Your task to perform on an android device: Open the wordweb app and look up for the meaning of enraptured.
Image 0: 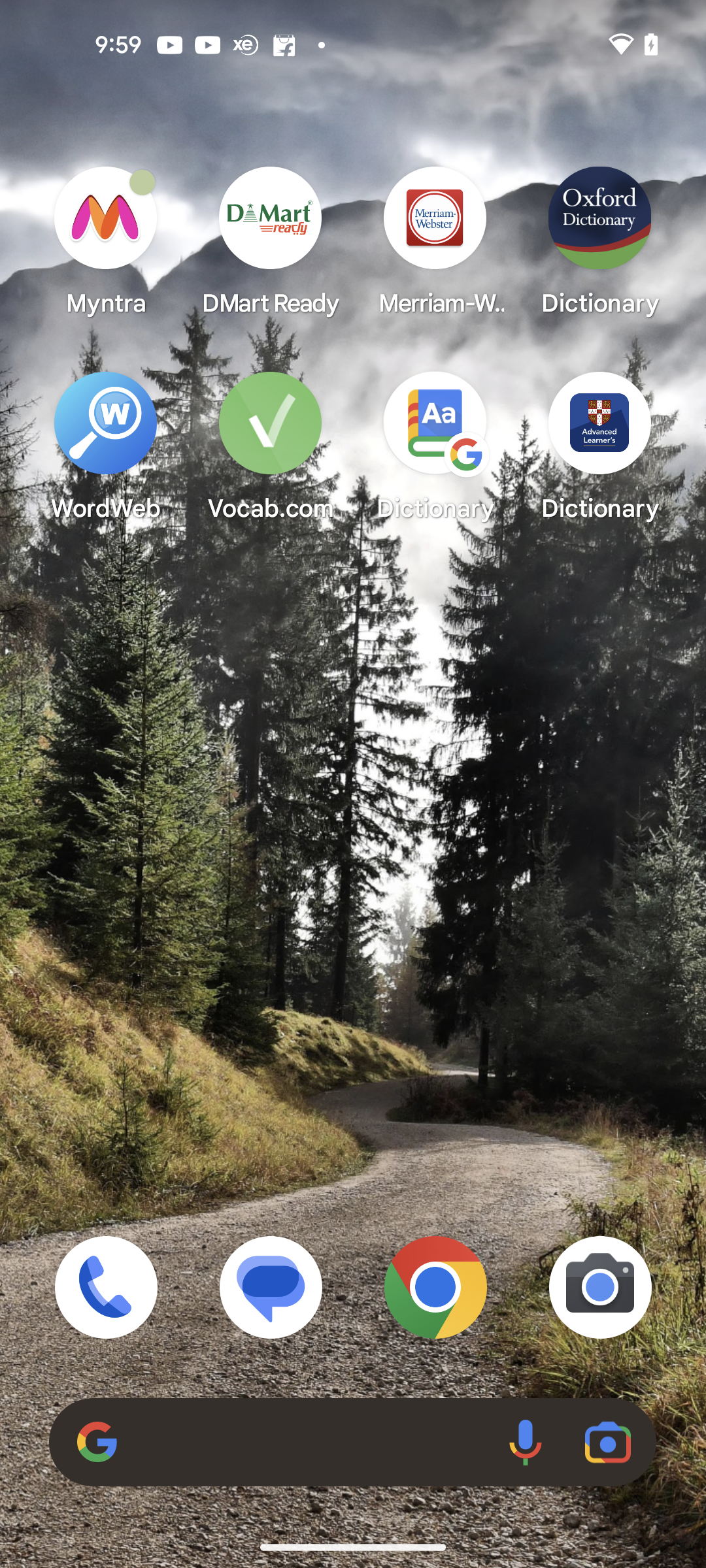
Open the wordweb app.
Step 0: open app "WordWeb"
Image 1: 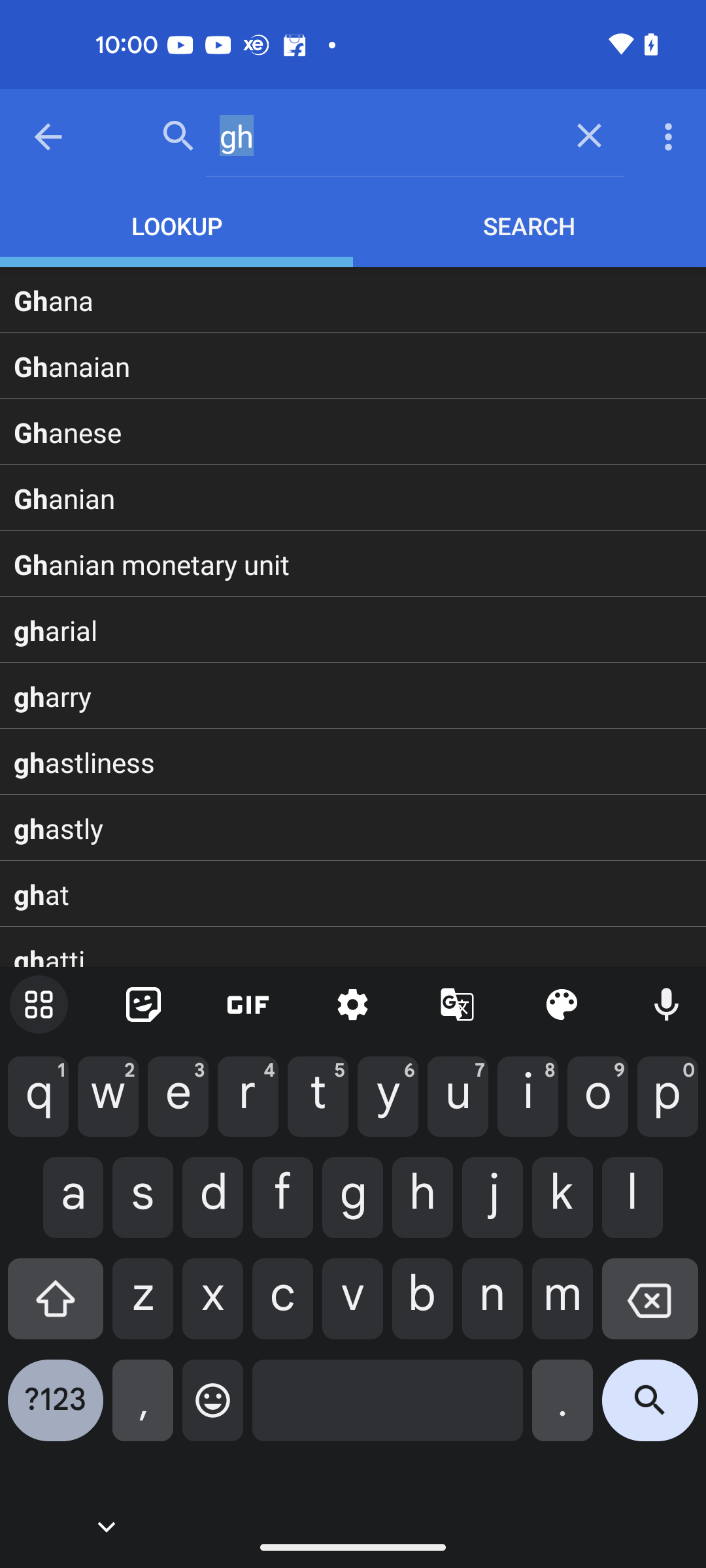
Type enraptured in the search bar.
Step 1: type "enraptured"
Image 2: 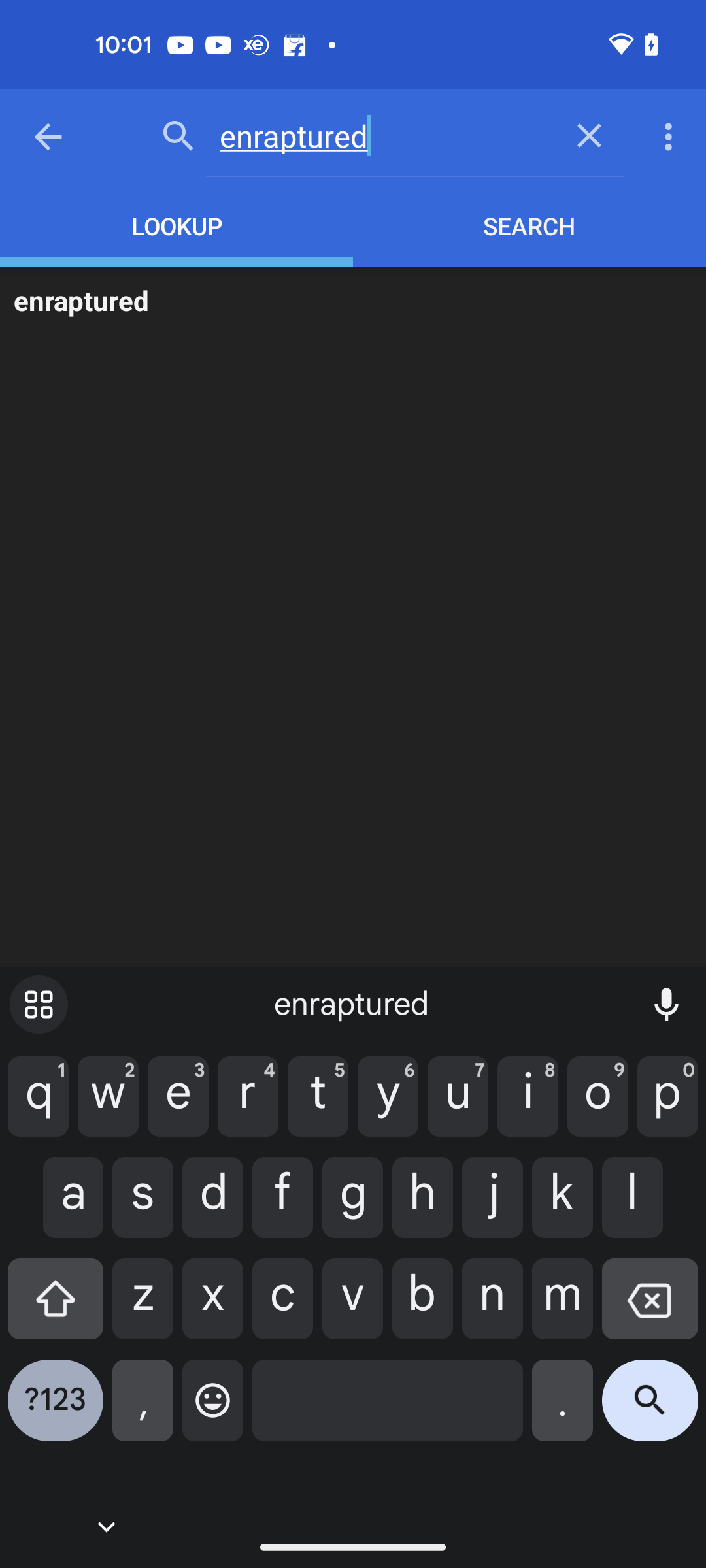
Click on the first word from the suggestions.
Step 2: click (81, 300)